Your task to perform on an android device: Search for the "Dancing Monkey Toy for an infant" baby on the Amazon app.
Image 0: 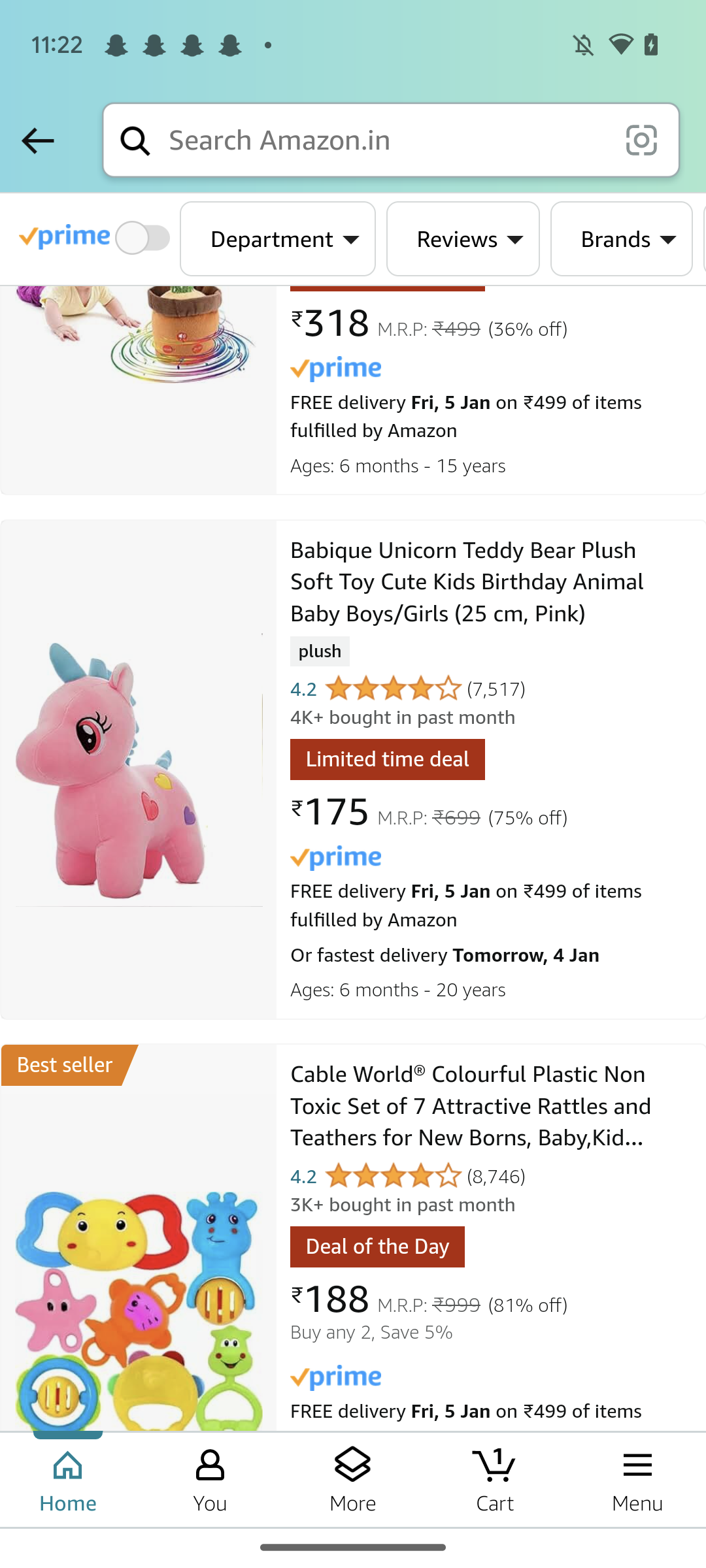
Click on the Search box at the top.
Step 0: click (386, 140)
Image 1: 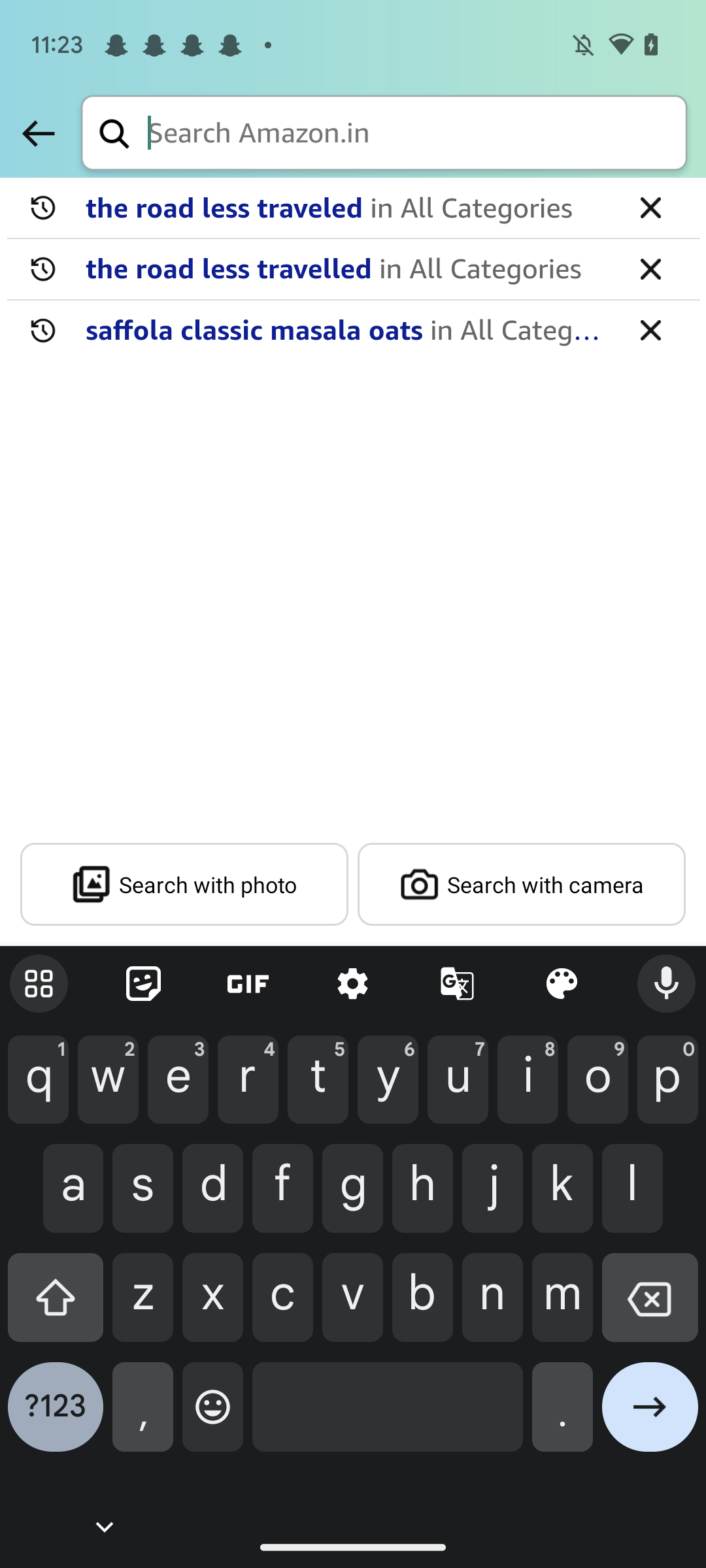
Type "Dancing Monkey Toy for an infant" in the search box.
Step 1: type "Dancing Monkey Toy for an infant"
Image 2: 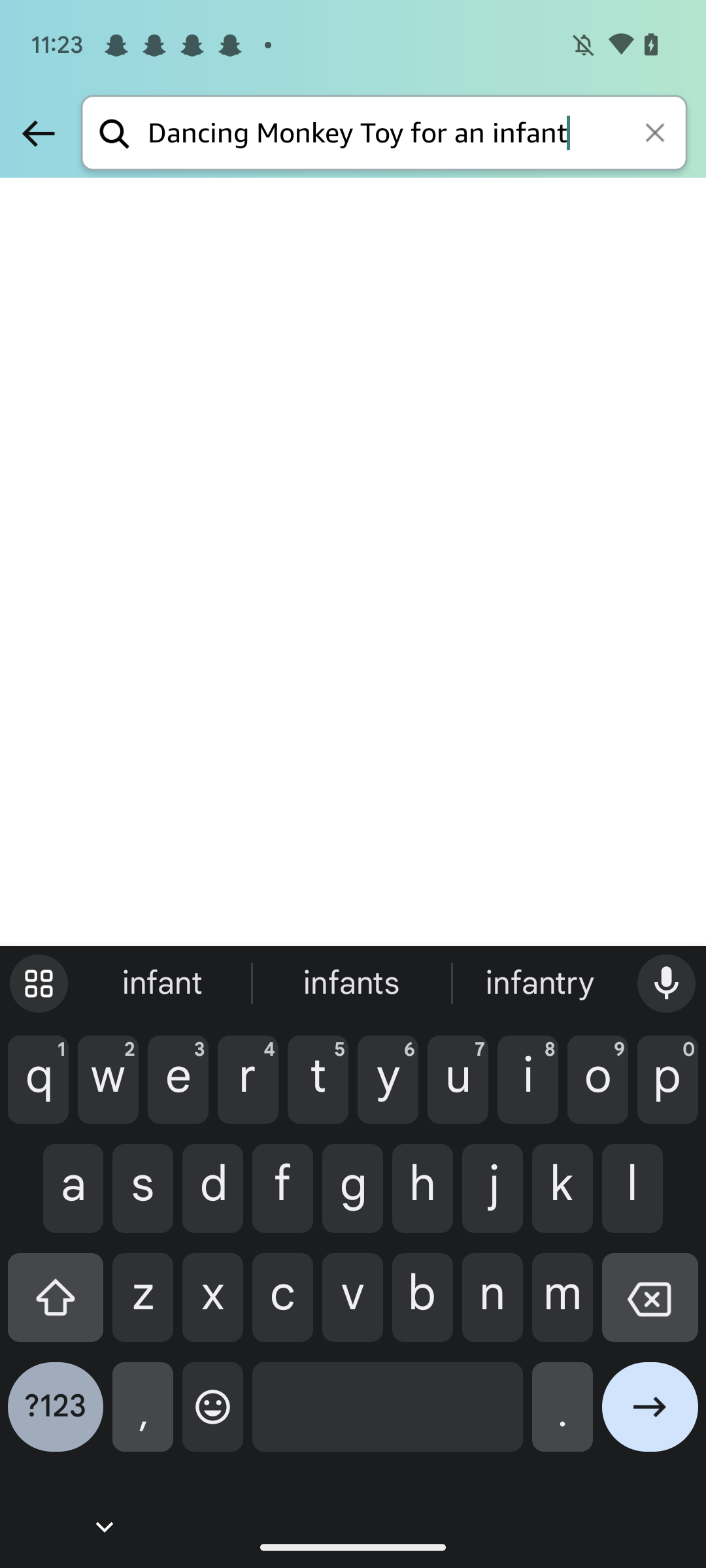
Click on the go ahead icon at the bottom right corner of the keyboard.
Step 2: click (650, 1417)